Your task to perform on an android device: I liked the Olympikus Delicate 3 Shoes. Check out more details regarding it in the eBay app.
Image 1: 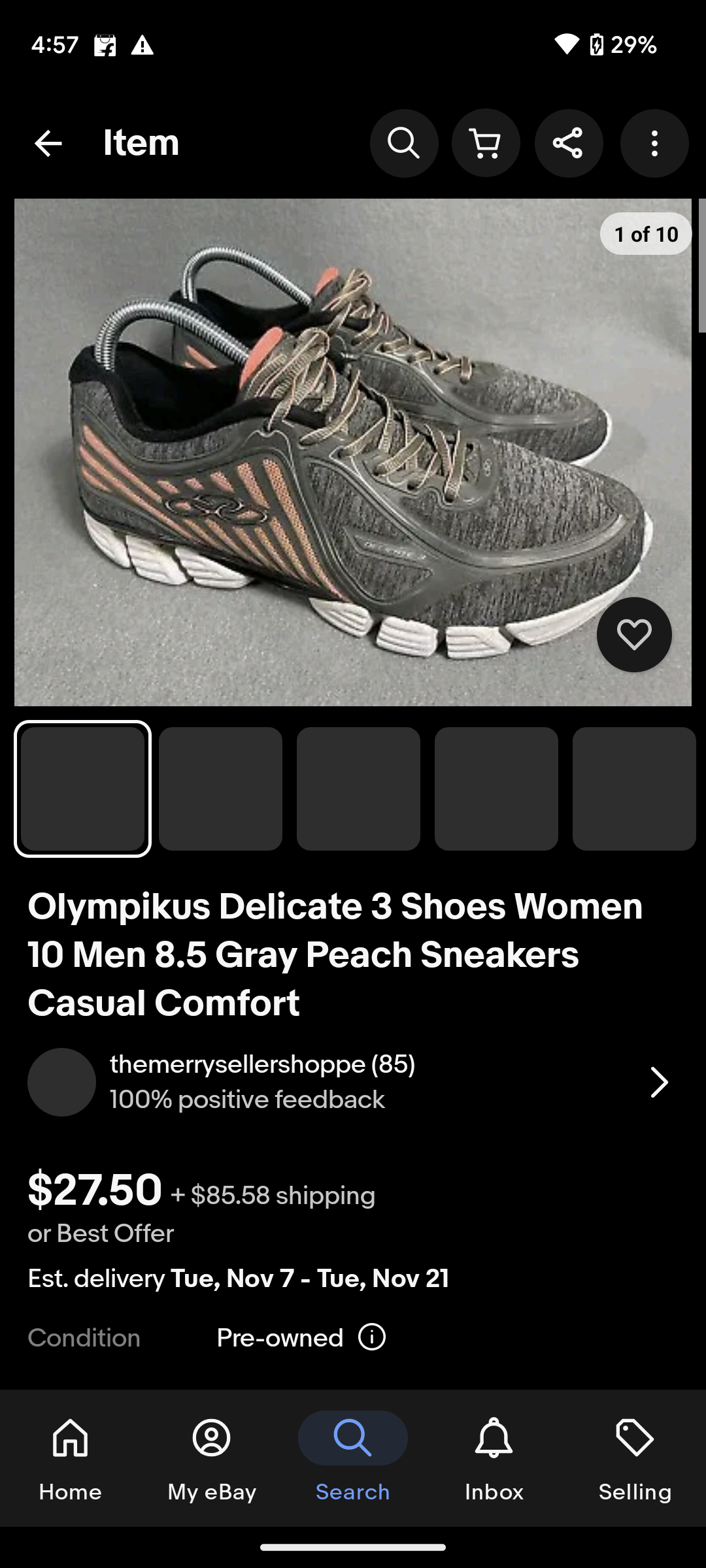
swipe up to see more details about the shoe
Step 1: scroll down
Image 2: 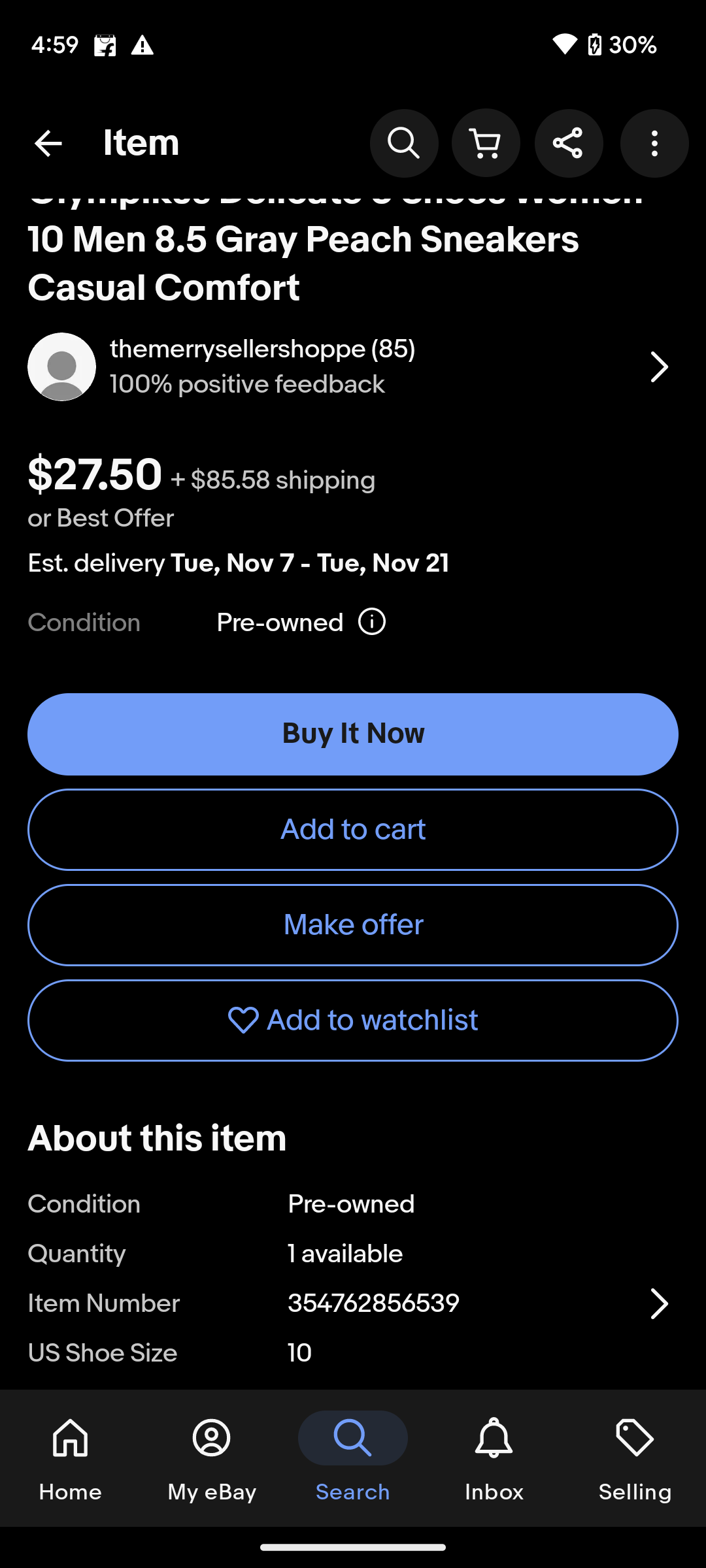
swipe up to see more details about the shoe
Step 2: scroll down
Image 4: 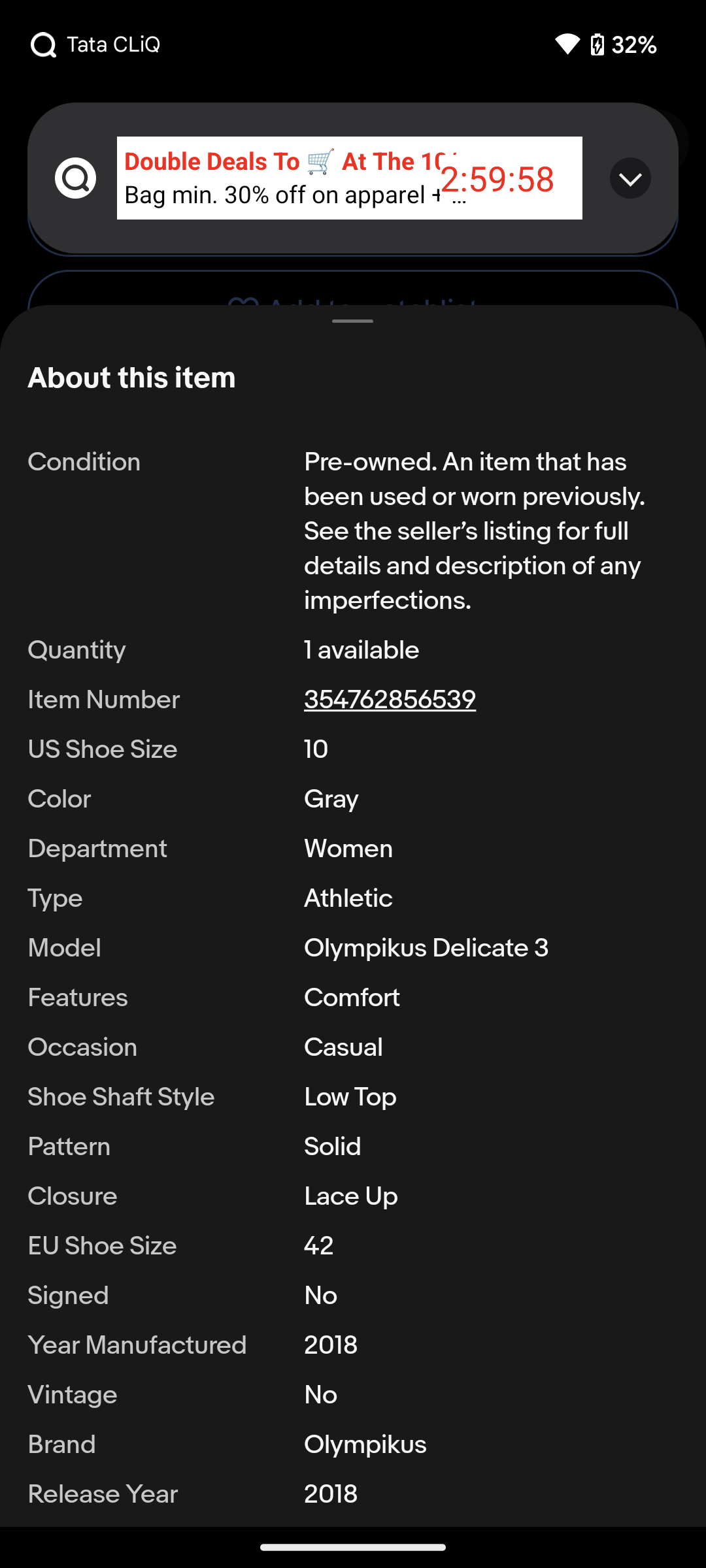
swipe up
Step 4: scroll down